Your task to perform on an android device: Go to Google Maps app & Book a ticket for the place
Image 0: 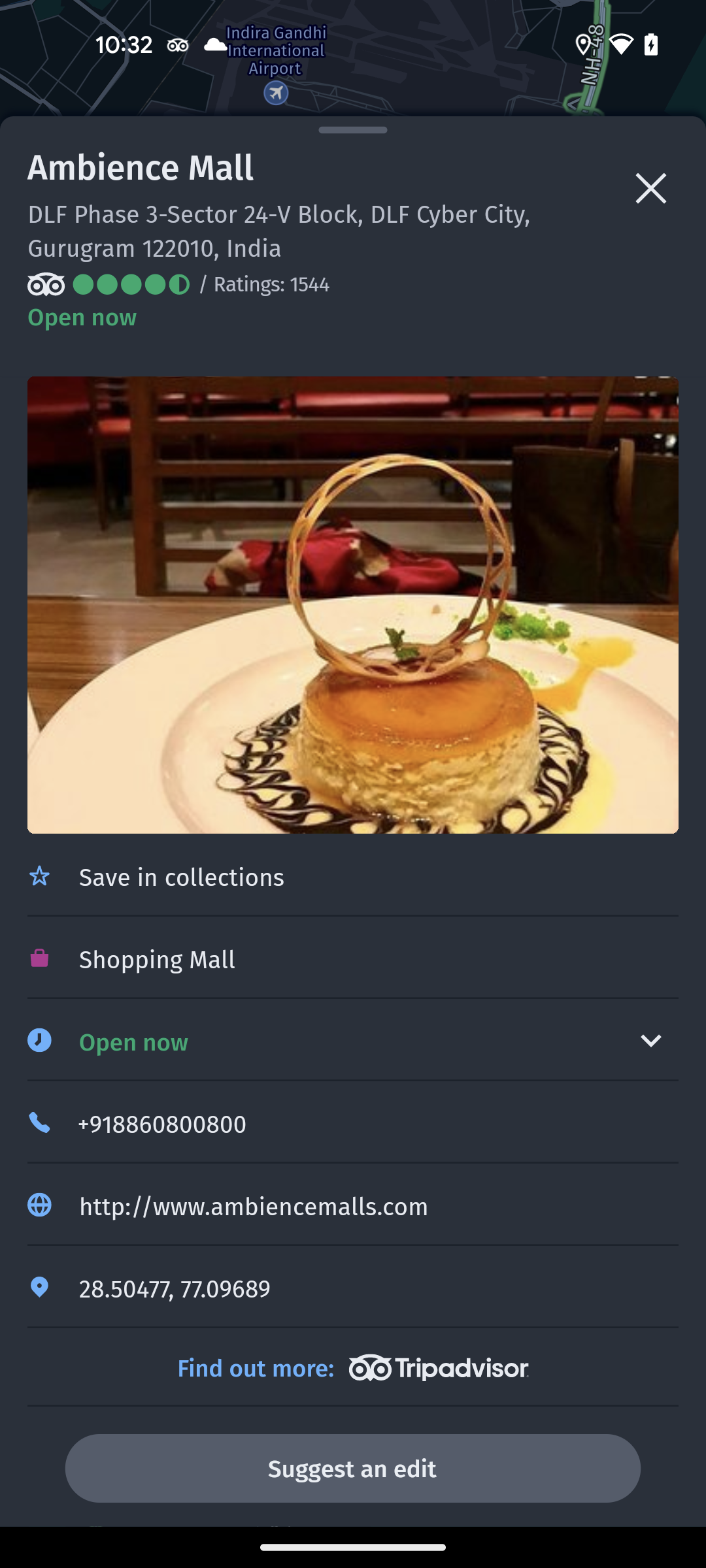
open the Google Maps app
Step 0: open app "Maps"
Image 1: 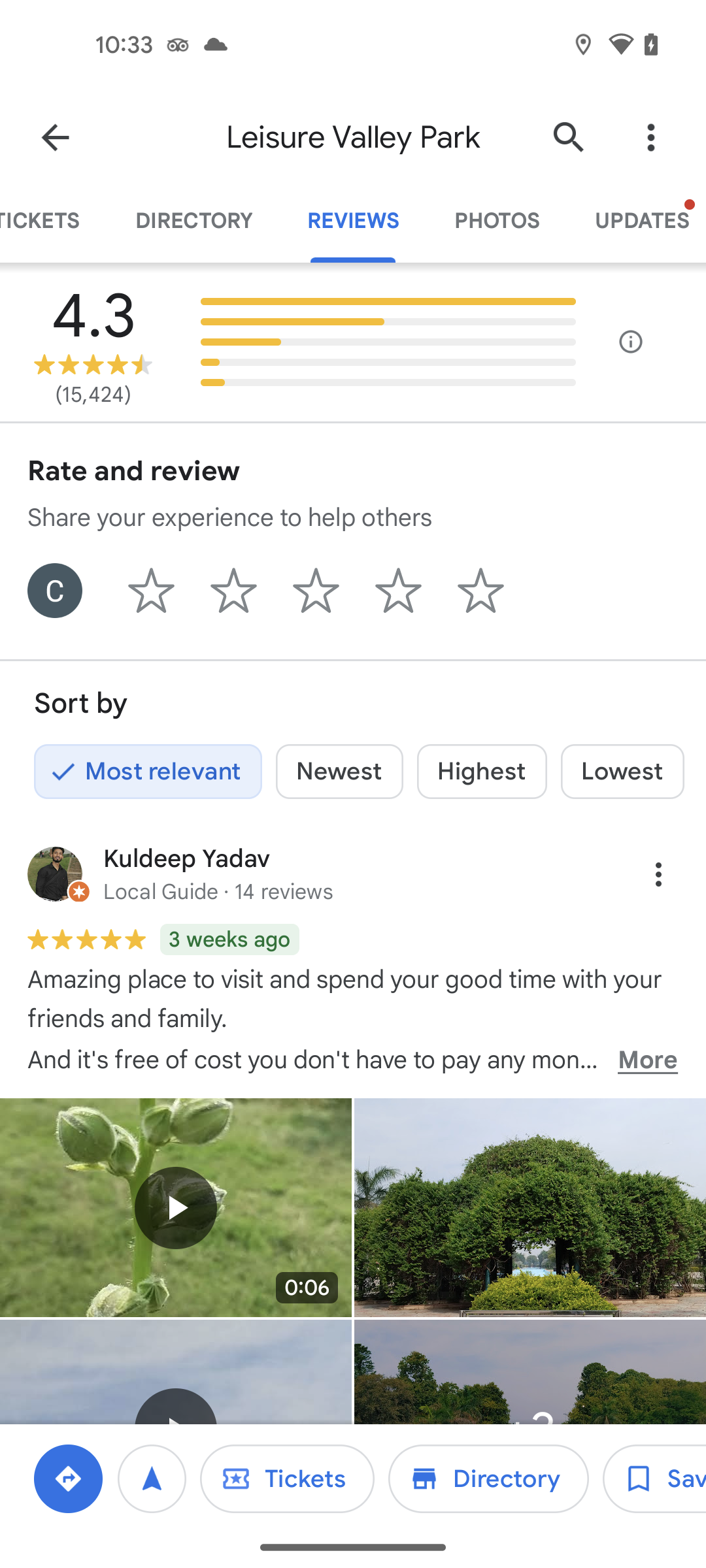
click on the Tickets option at the bottom of the screen
Step 1: click (287, 1478)